Your task to perform on an android device: Sometime ago, unfortunately, I deleted my important file from the drive, so I want to restore it.
Image 0: 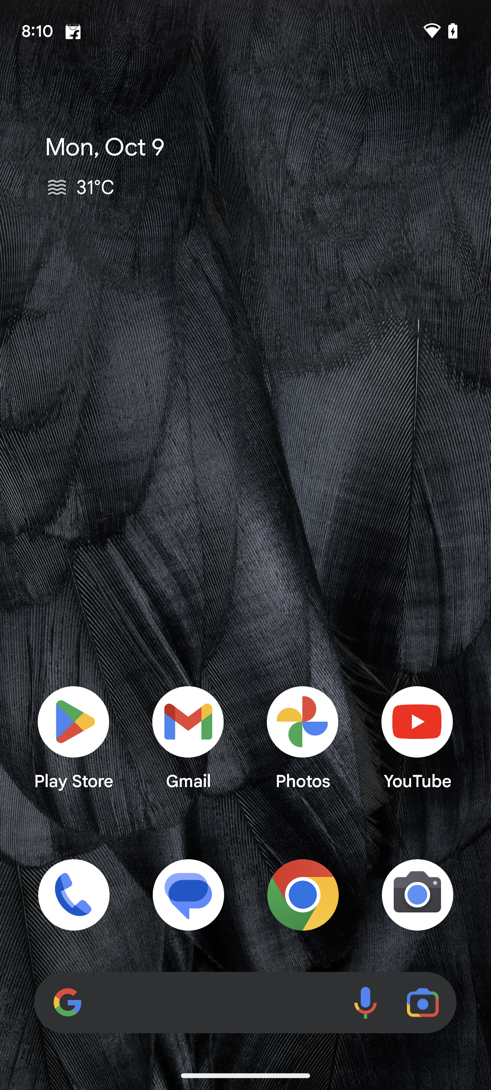
Open the Drive app.
Step 0: open app "Drive"
Image 1: 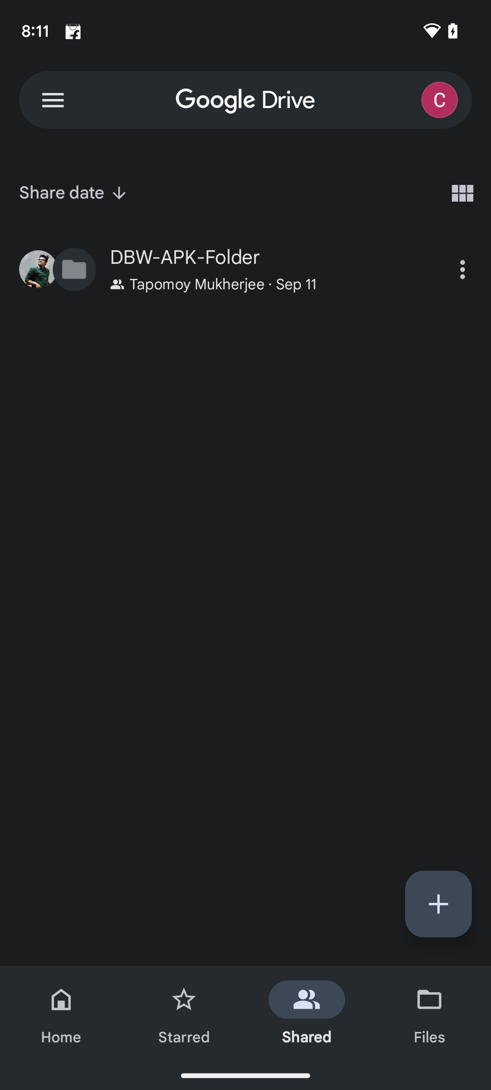
Open the Drive app.
Step 1: wait
Image 2: 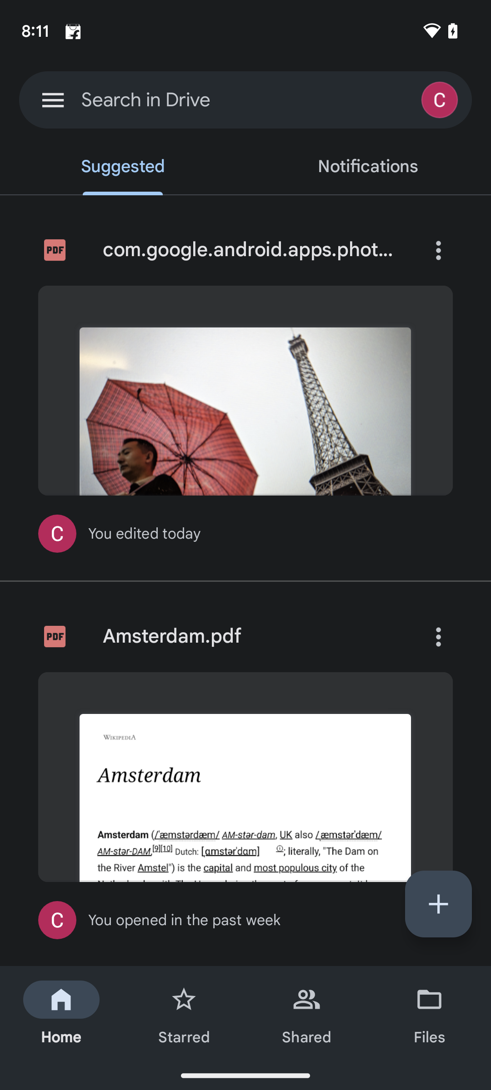
Tap on the file icon present at the bottom right corner of the screen.
Step 2: click (438, 1018)
Image 3: 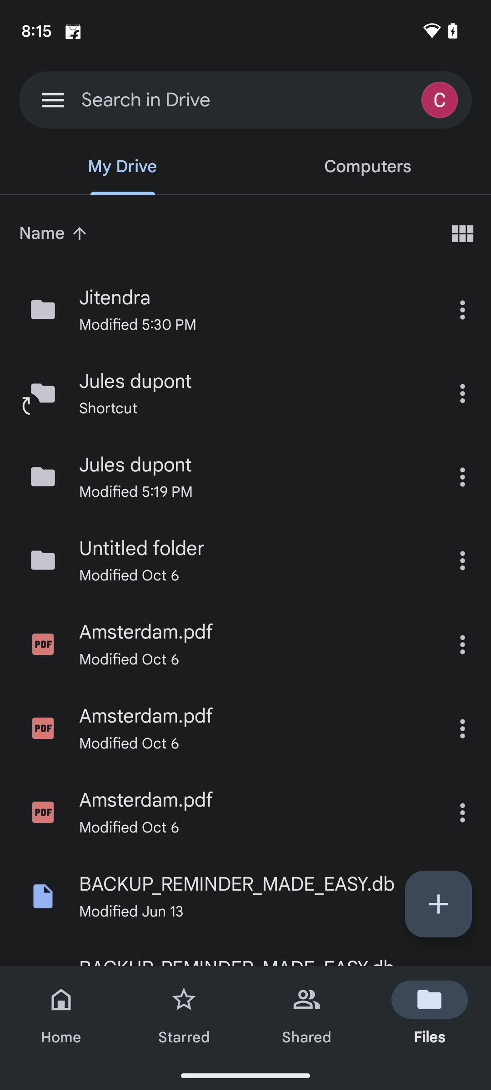
Tap on the three lines present at the top of the screen.
Step 3: click (53, 99)
Image 4: 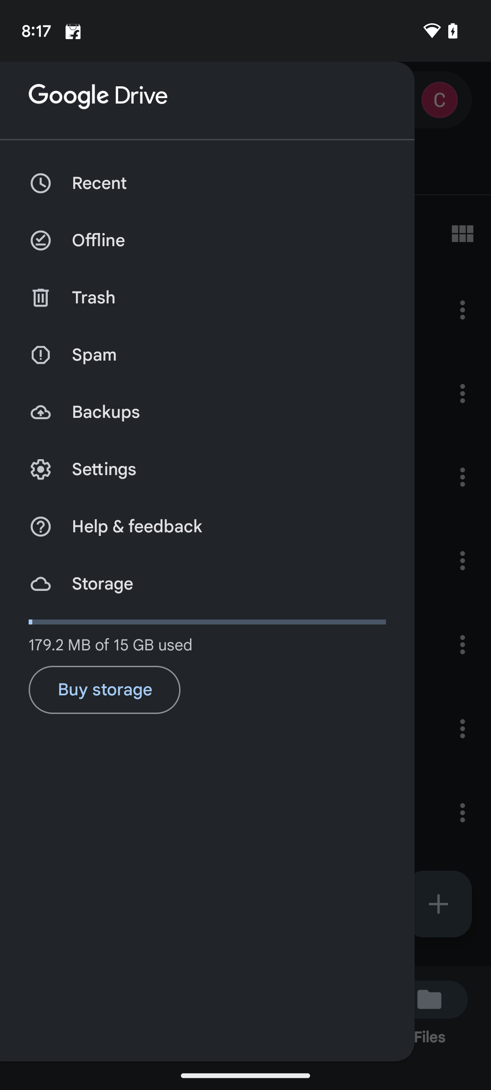
Tap on the trash present at the third top of the screen.
Step 4: click (38, 297)
Image 5: 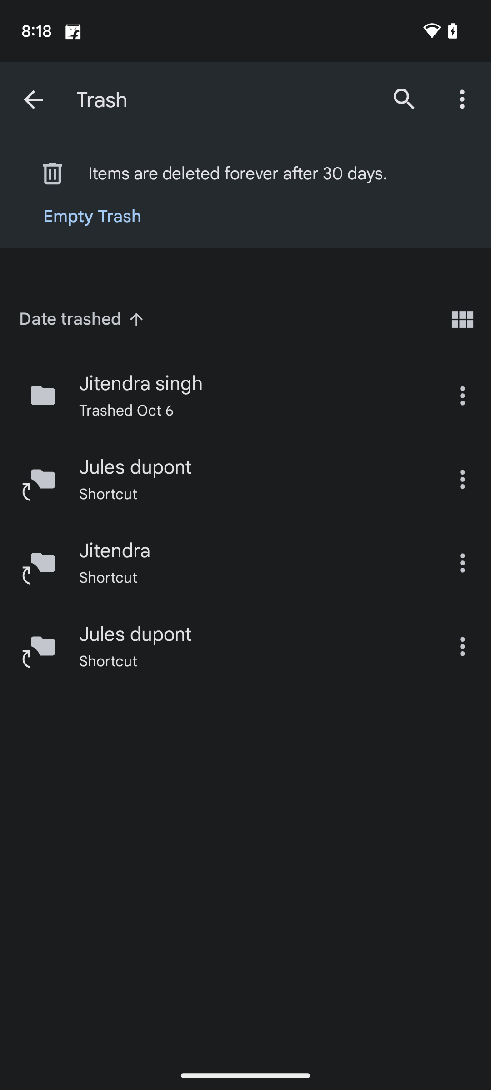
Tap on the three dots present on the side of the Jitendra folder.
Step 5: click (462, 395)
Image 6: 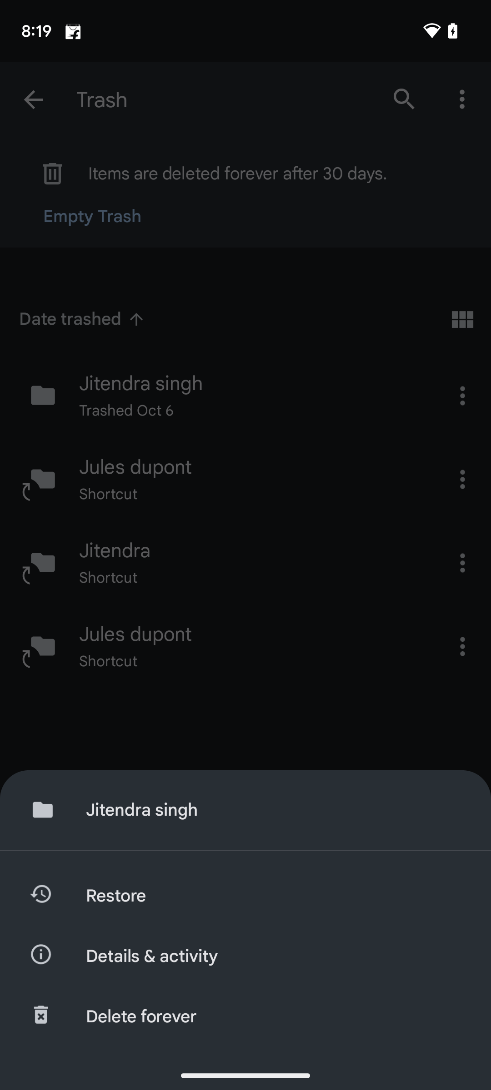
Tap on the restore option present on the screen.
Step 6: click (274, 896)